Your task to perform on an android device: The art is looking incomplete without the text , Add the text " Quentin Clark " to the sketch in the Sketchbook app.
Image 0: 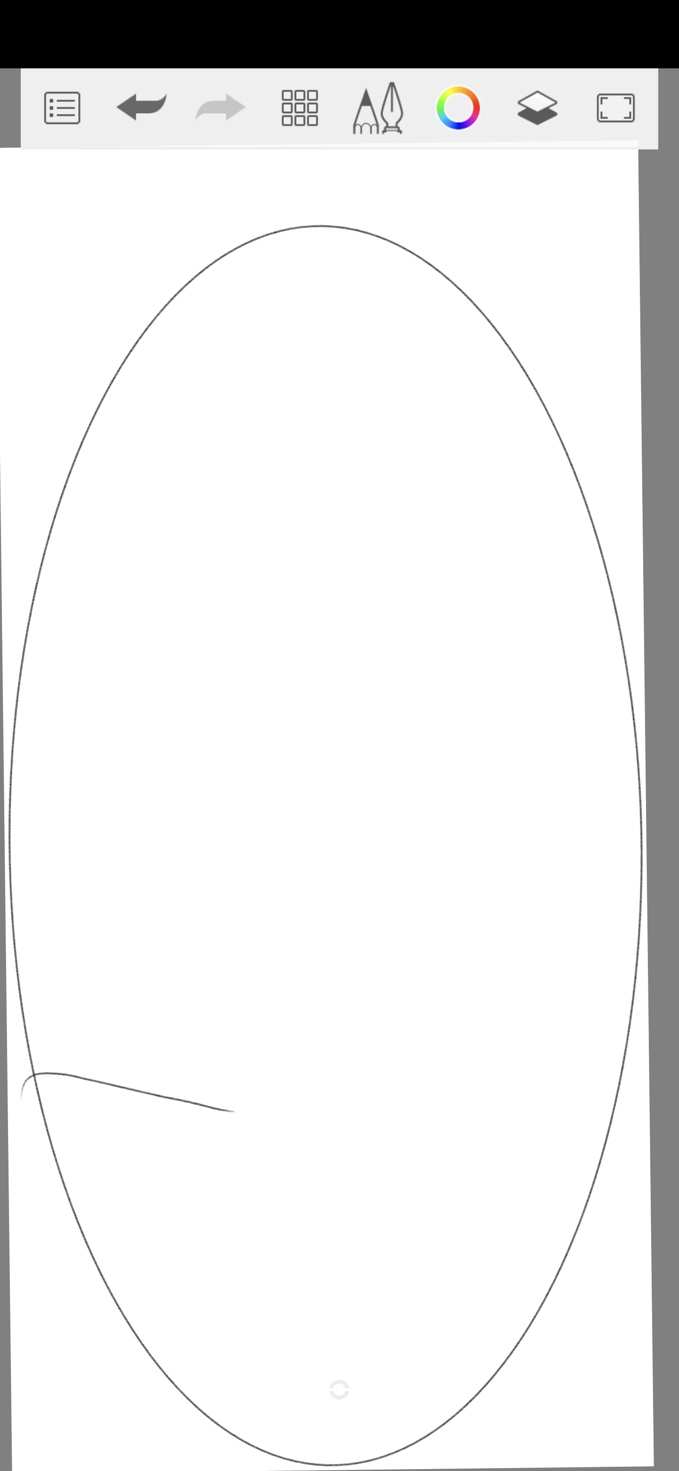
Click on the Cubes to see more option
Step 0: click (280, 104)
Image 1: 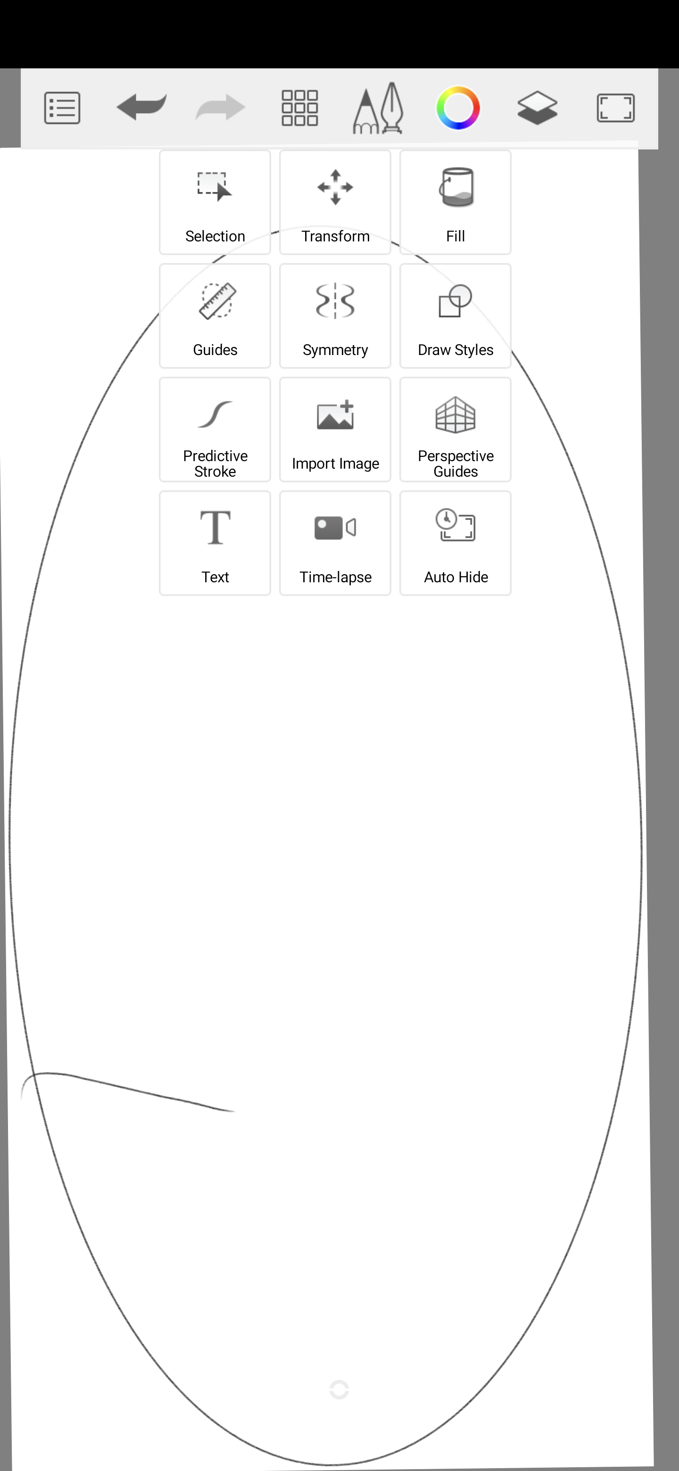
Click on the text
Step 1: click (205, 528)
Image 2: 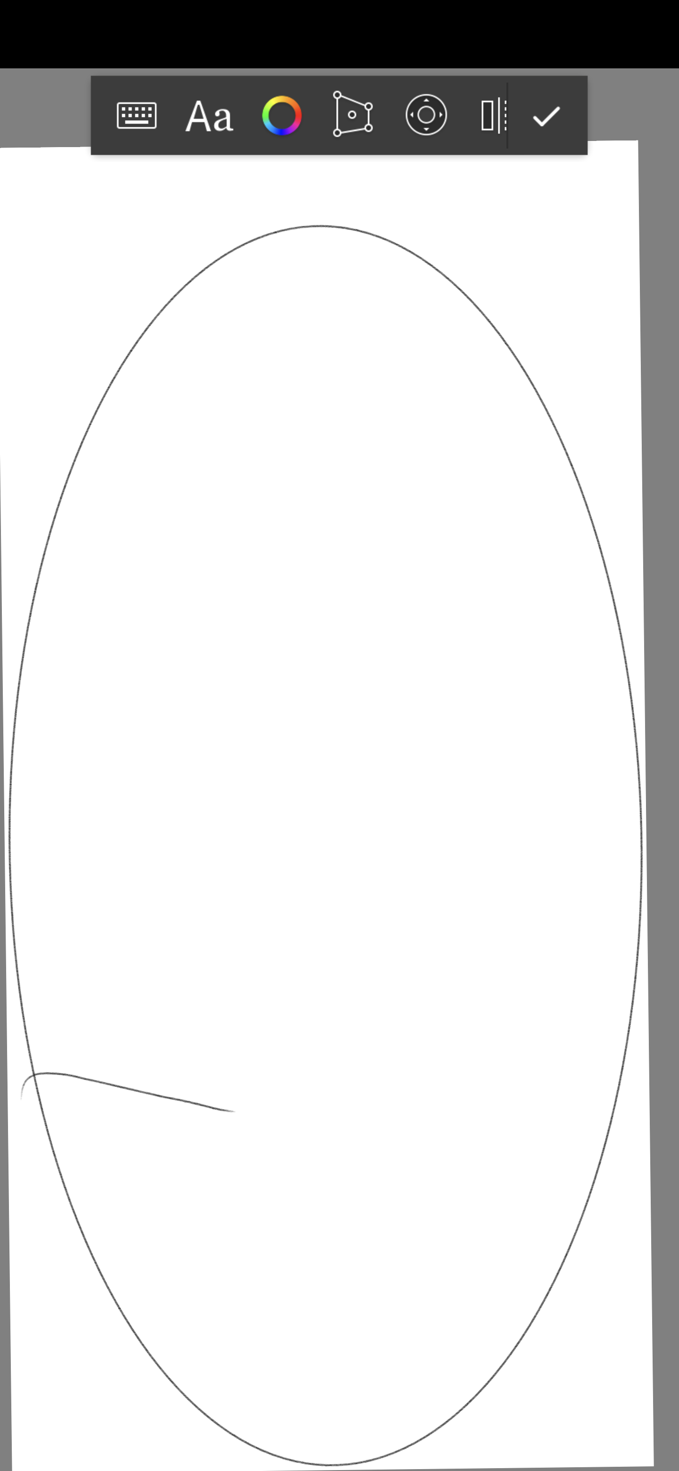
Click on the keyboard icon
Step 2: click (145, 110)
Image 3: 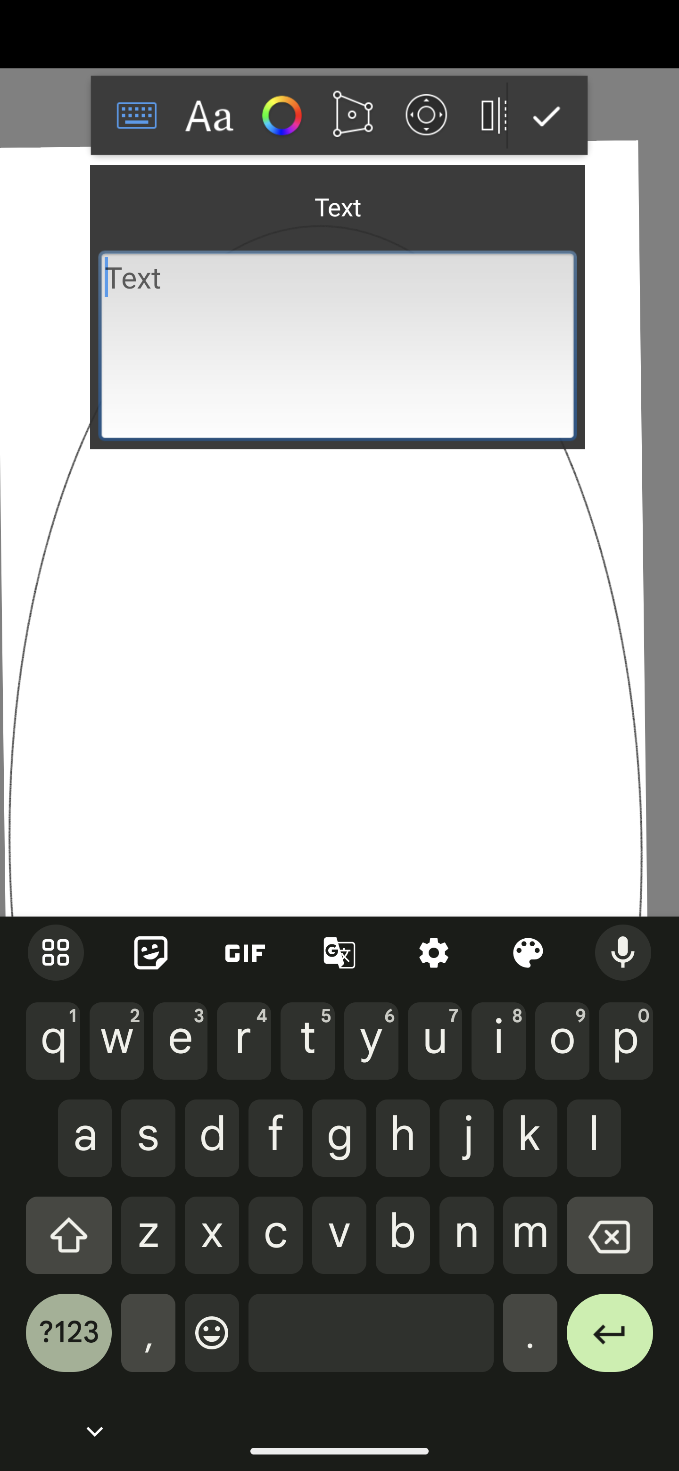
Type Quentin Clark in the text box
Step 3: type "Quentin Clark"